Your task to perform on an android device: Write a review "Awesome Dish" for lazy lasagna so that others get inspired, try it, and enjoy it.
Image 0: 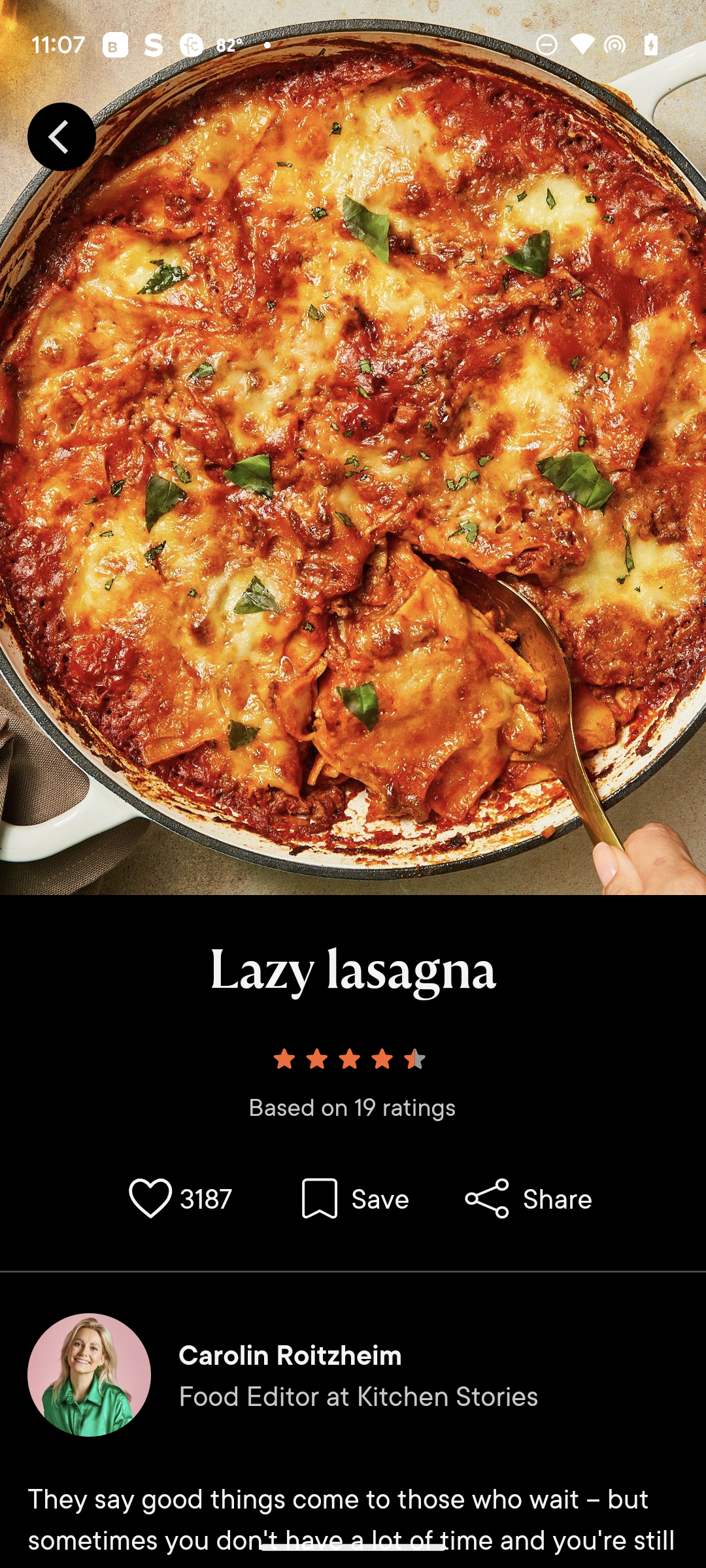
Click on the 5 star icon.
Step 0: click (352, 1086)
Image 1: 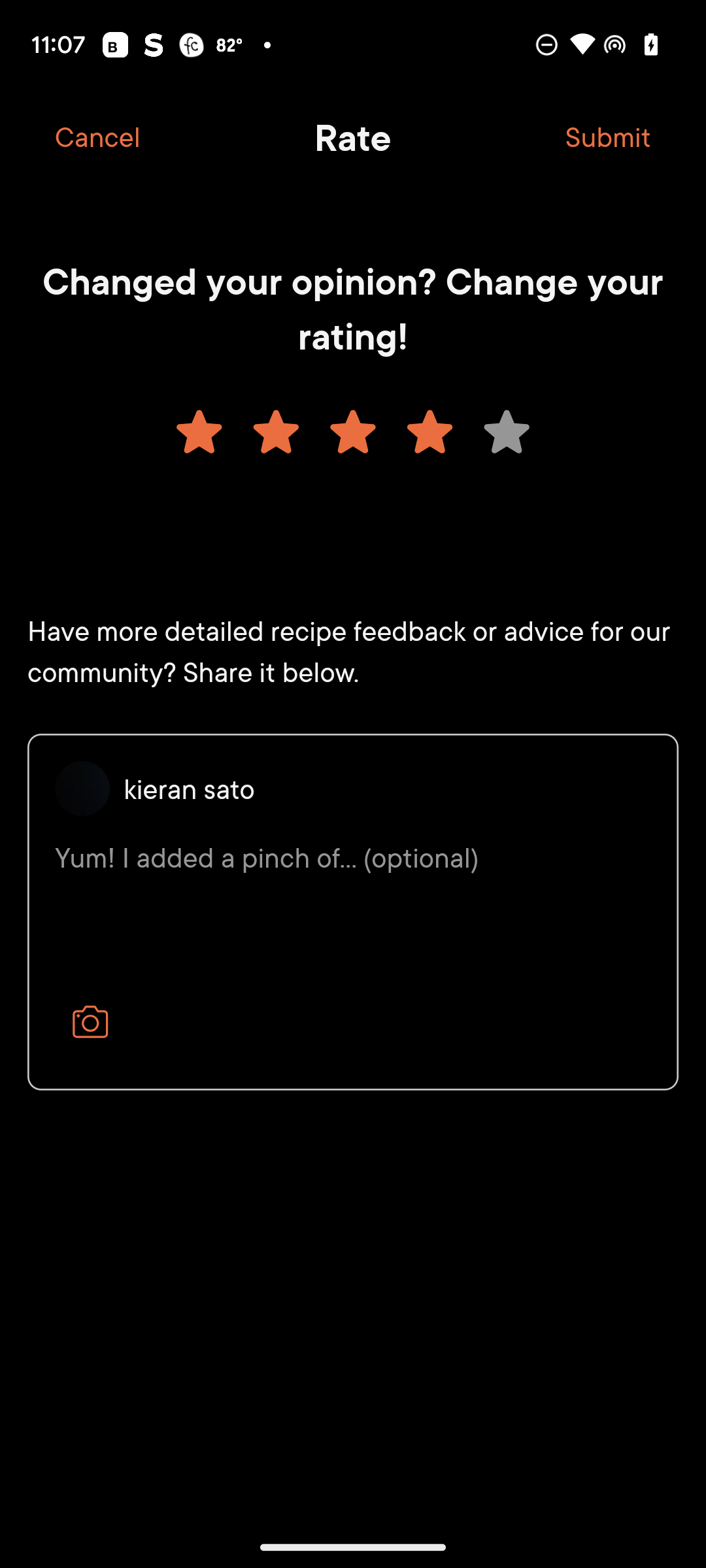
Click on the comment section.
Step 1: click (352, 898)
Image 2: 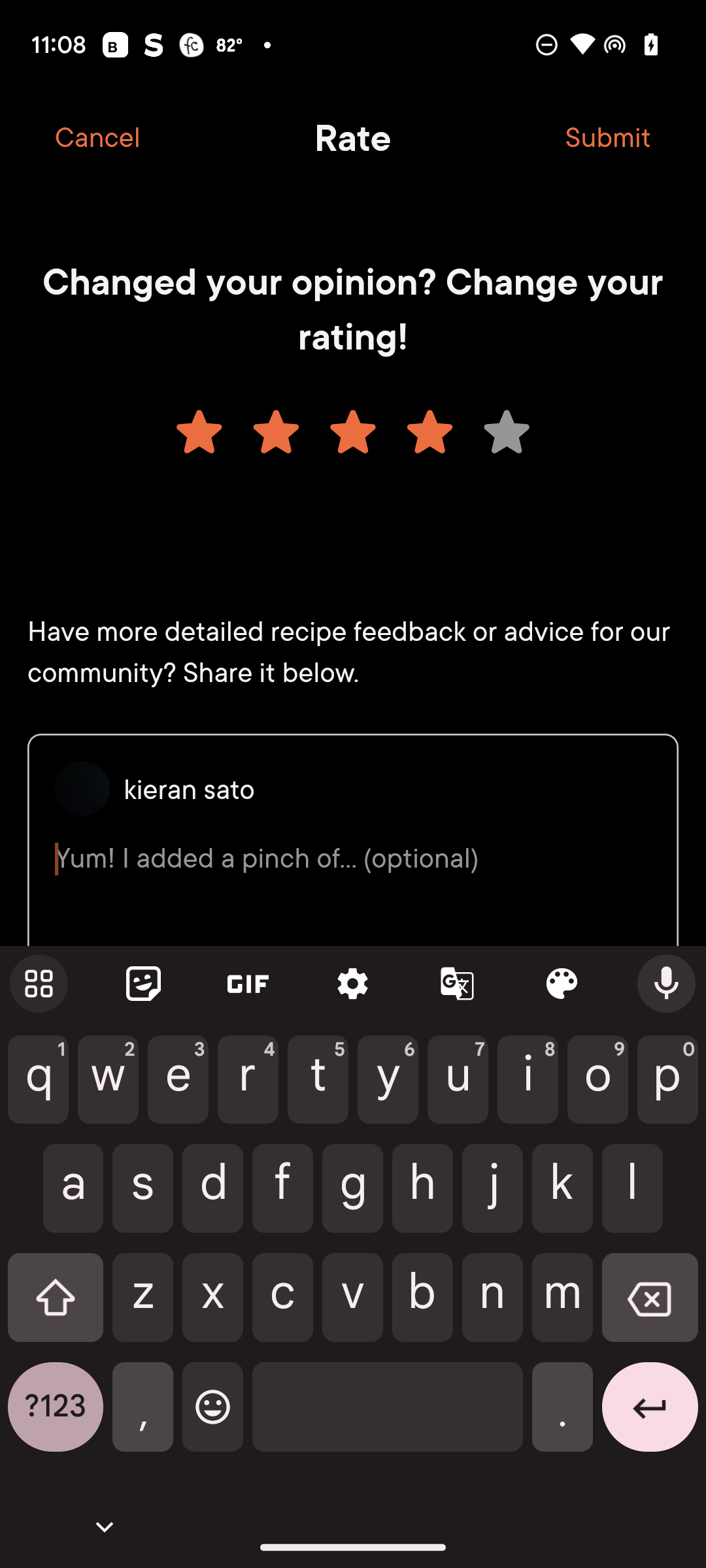
Type Awesome Dish in the comment section
Step 2: type "Awesome Dish"
Image 3: 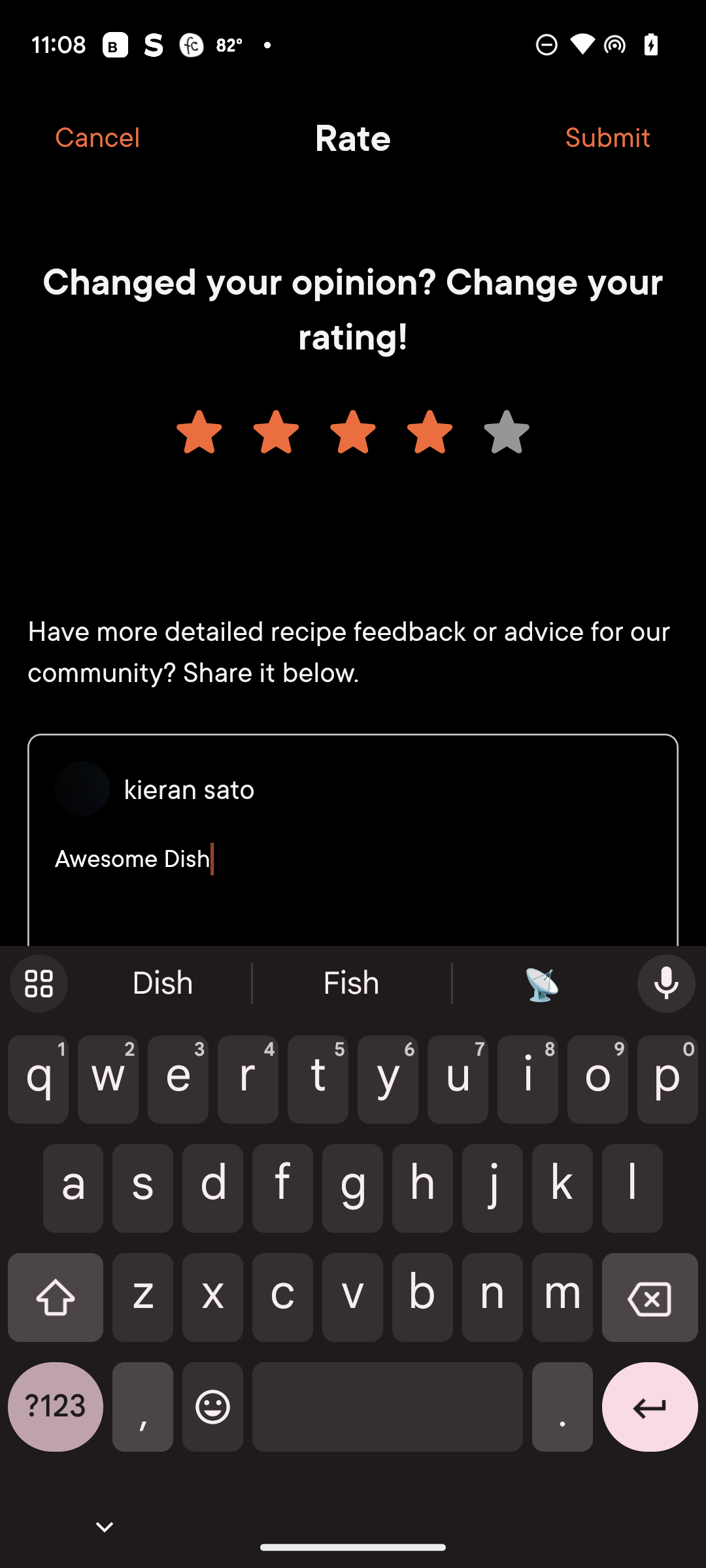
Click on the submit button.
Step 3: click (608, 137)